Your task to perform on an android device: I want to save the mushroom lasagna in the SideChef app.
Image 0: 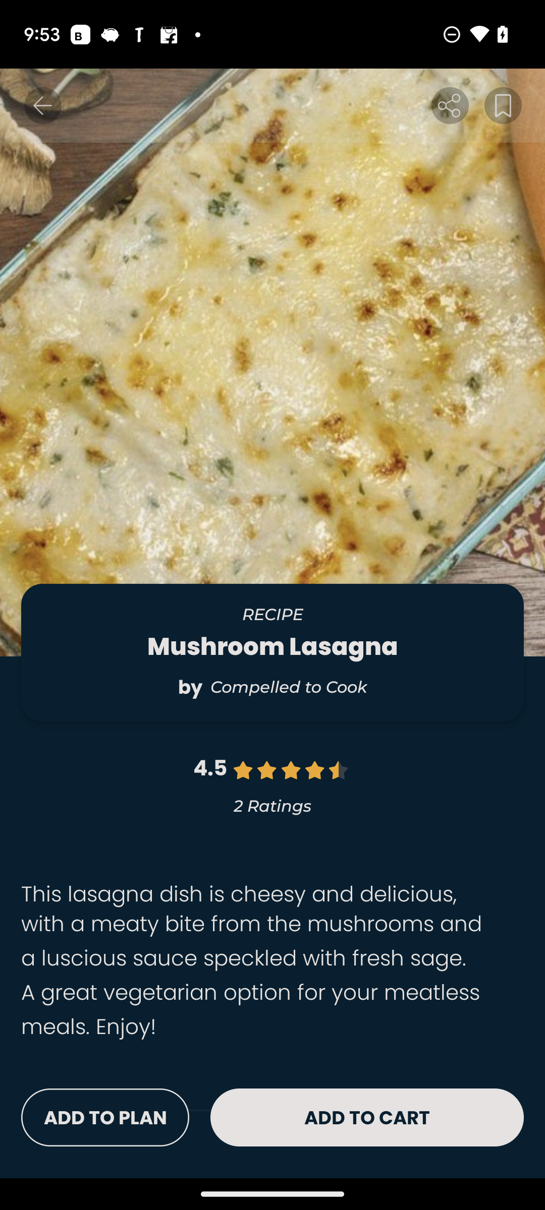
Click on the save icon at the top right of the screen
Step 0: click (503, 101)
Image 1: 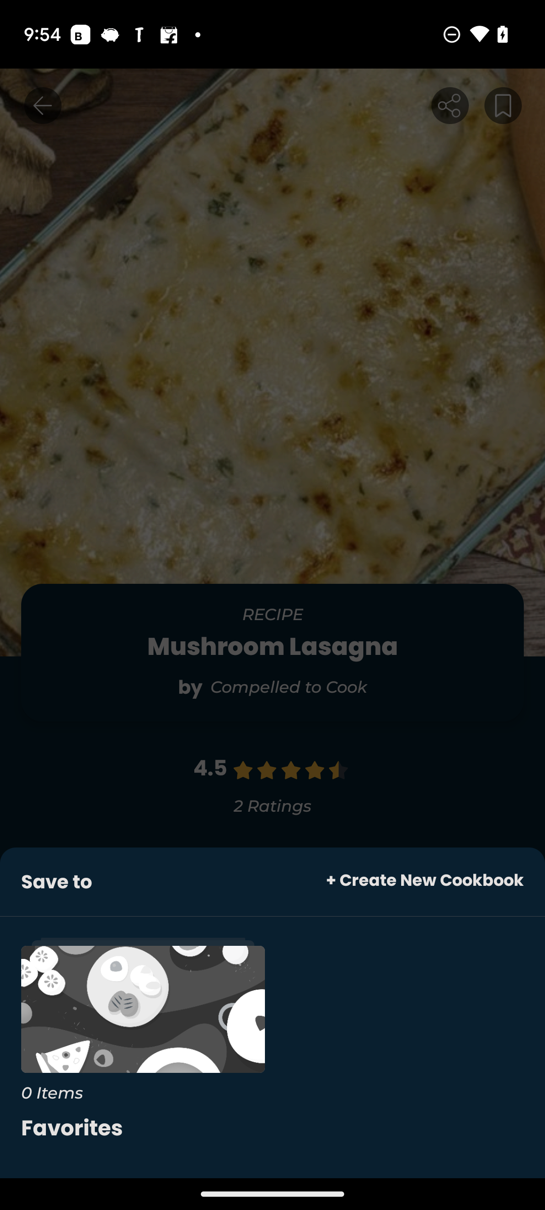
Click on the favorite section
Step 1: click (272, 962)